Your task to perform on an android device: In the Hopper app, search for Essex house Hotel in Miami from August 25–23 to August 30–23.
Image 0: 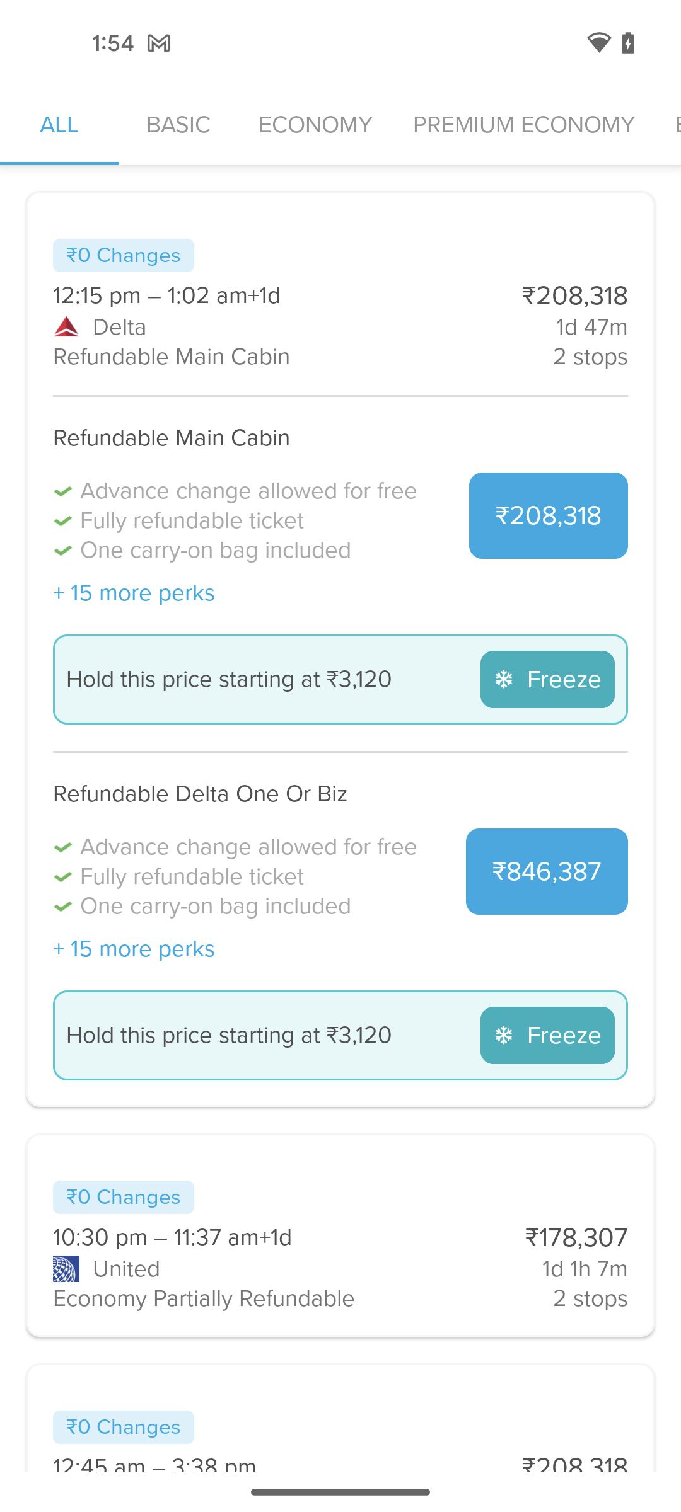
Go back to the previous page
Step 0: press back button
Image 1: 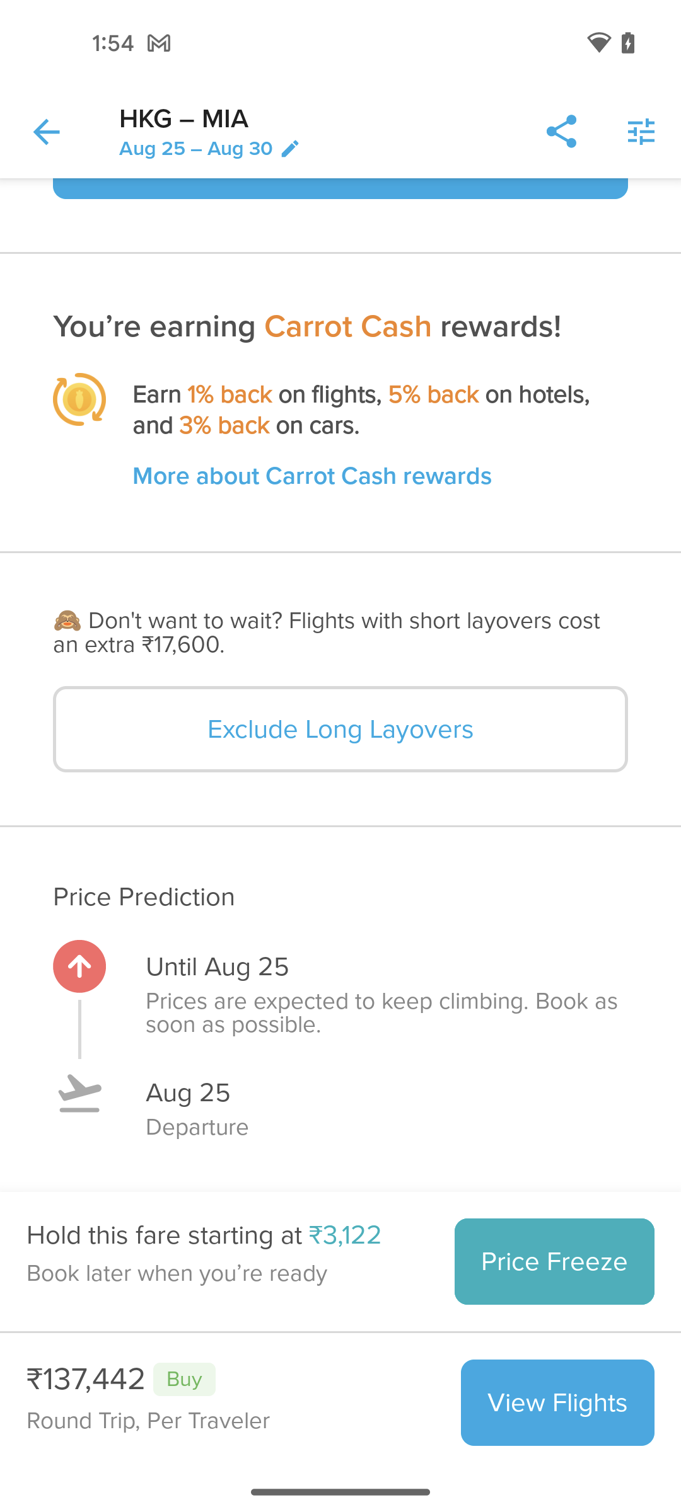
Go back to the previous page
Step 1: press back button
Image 2: 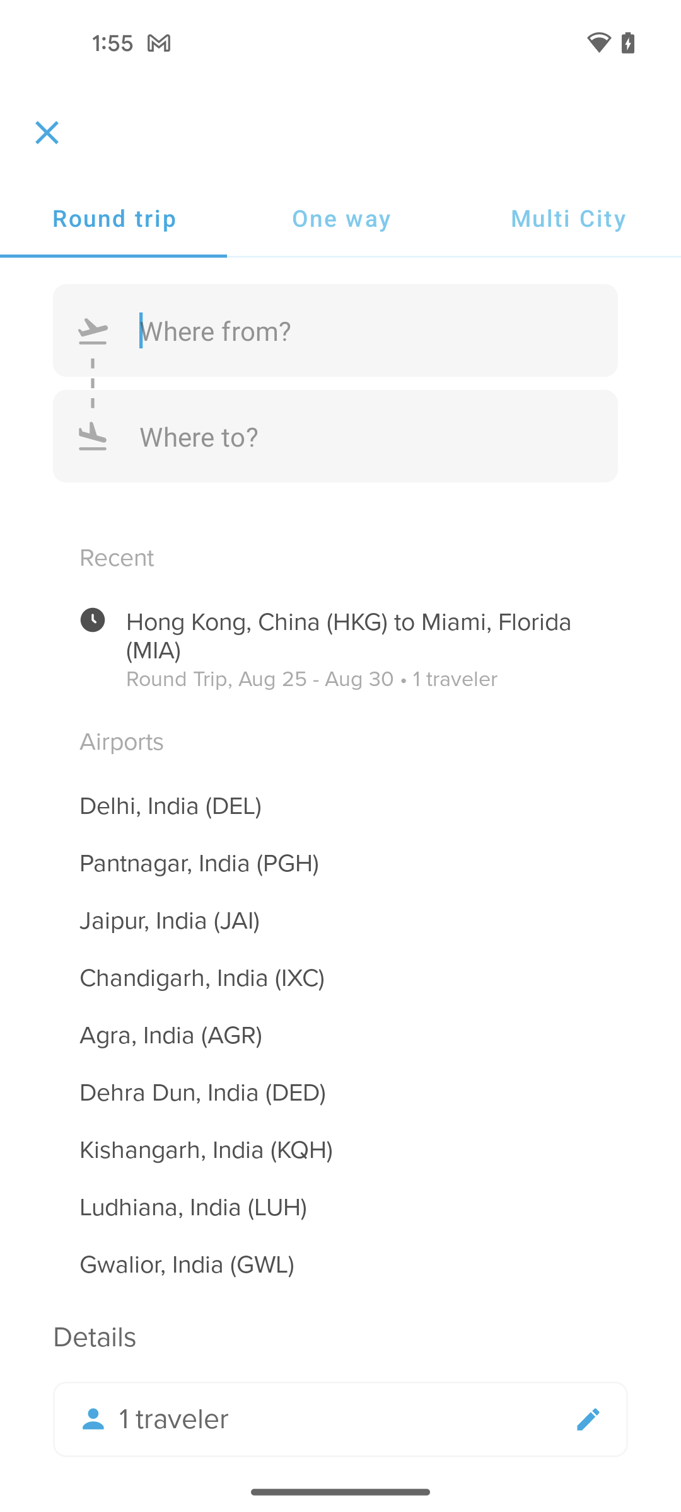
Go back to the previous page
Step 2: press back button
Image 4: 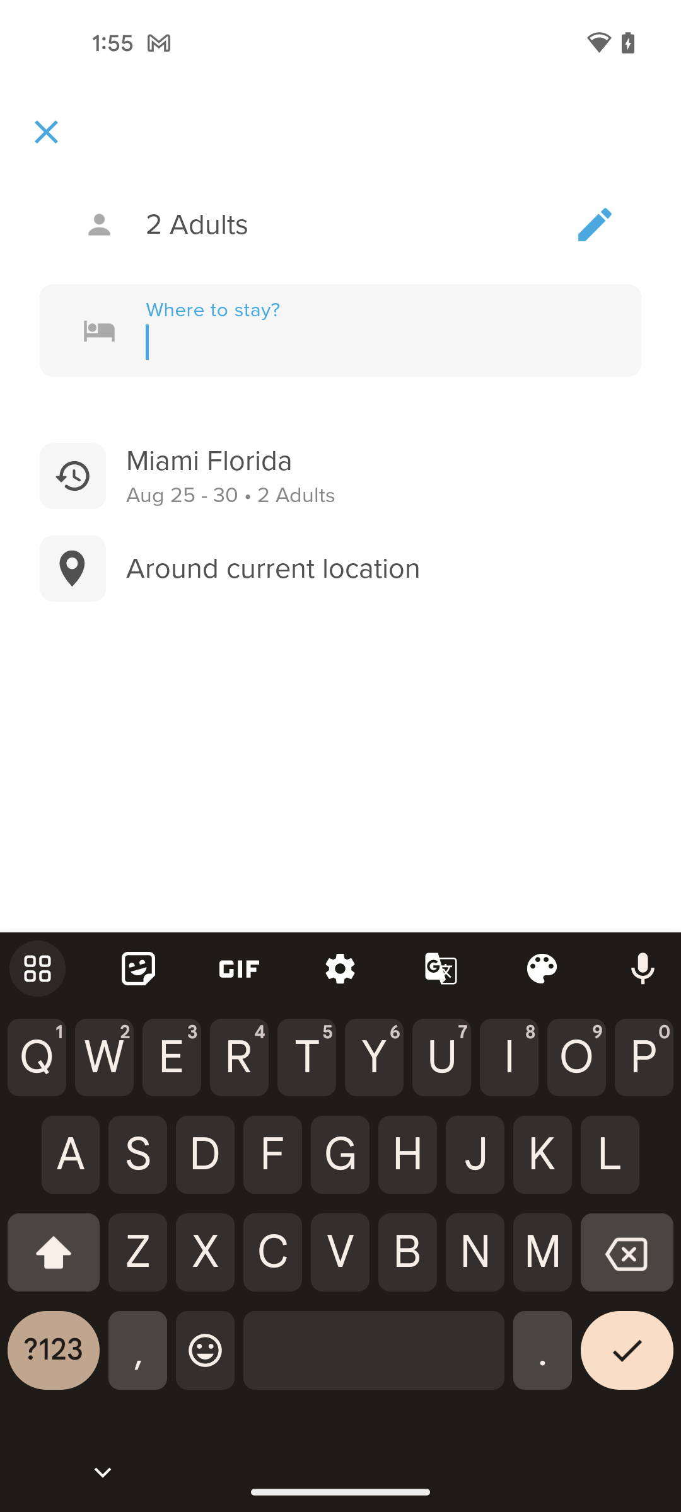
Search for miami florida
Step 4: type "miami florida"
Image 5: 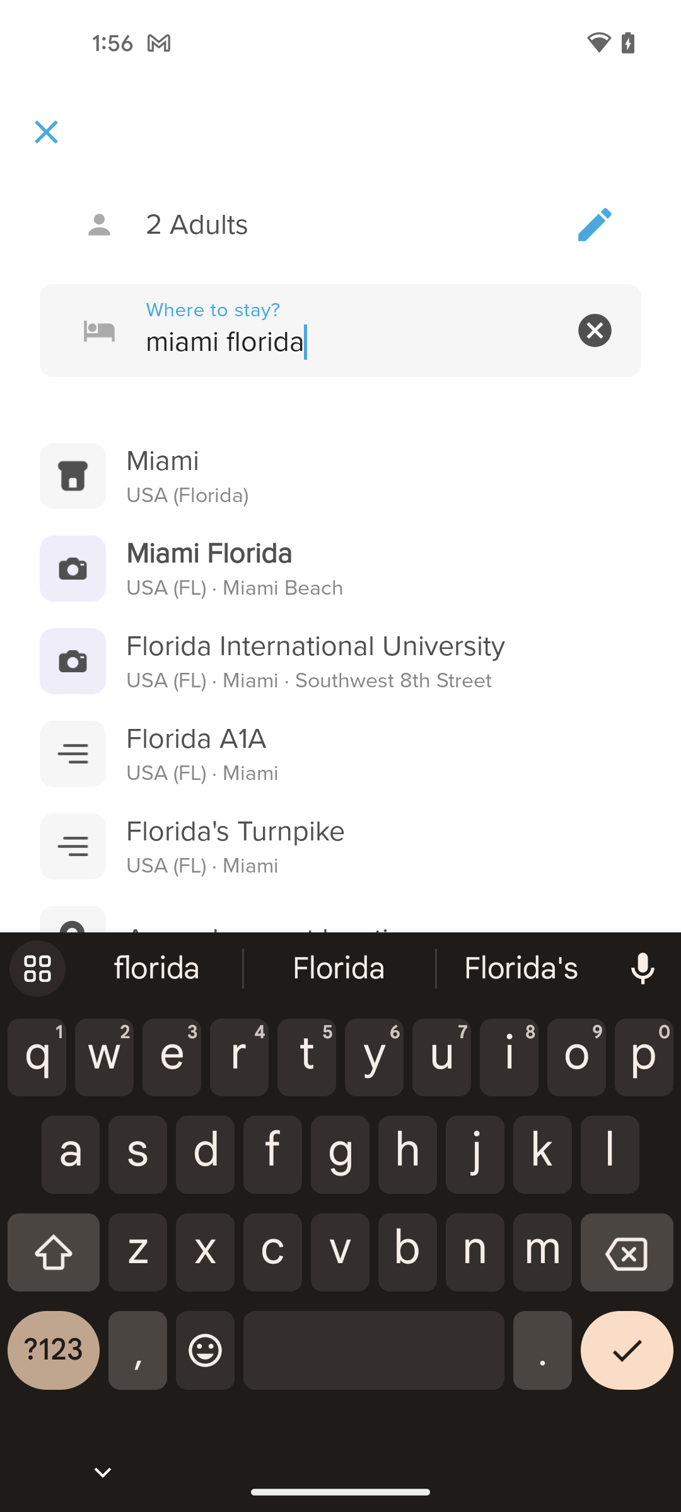
Select the second search result
Step 5: click (383, 553)
Image 6: 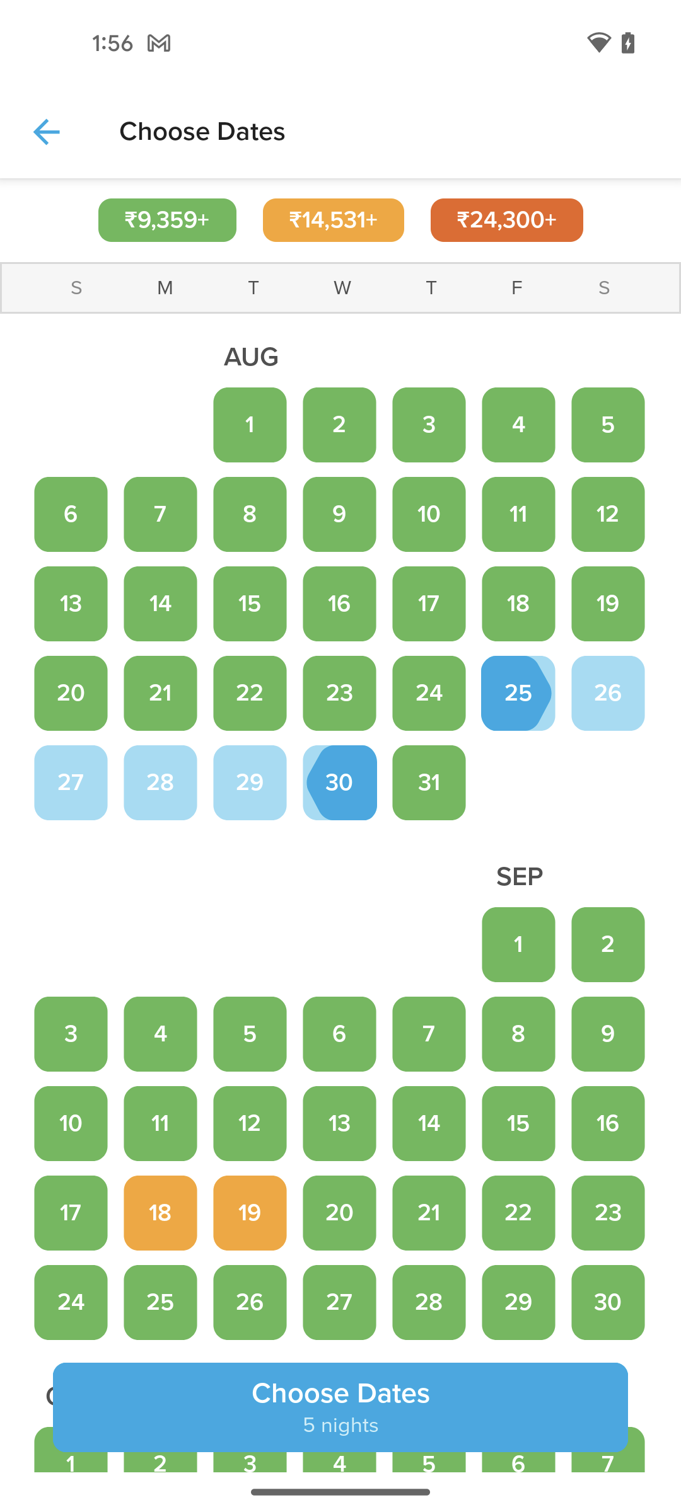
Select the check in date 25 august
Step 6: click (518, 693)
Image 7: 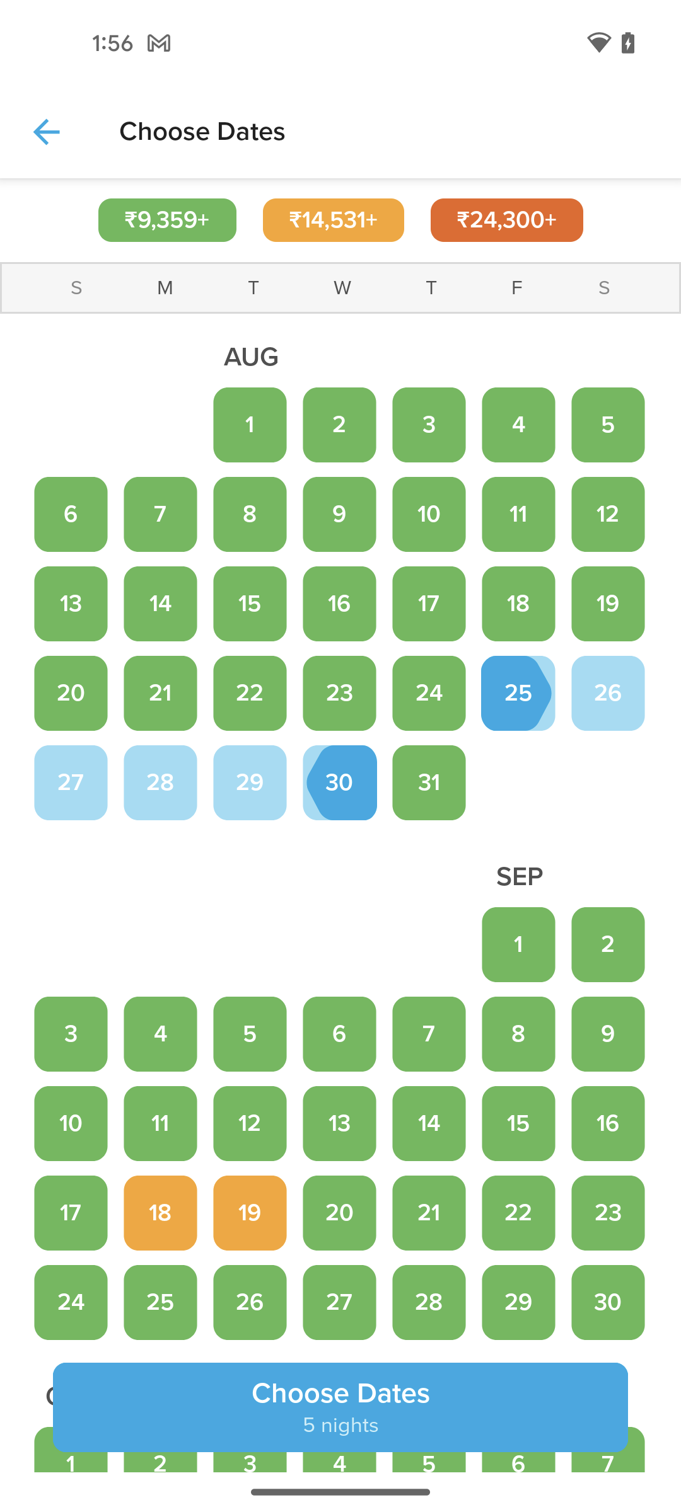
Select the check out date 30 august
Step 7: click (339, 782)
Image 8: 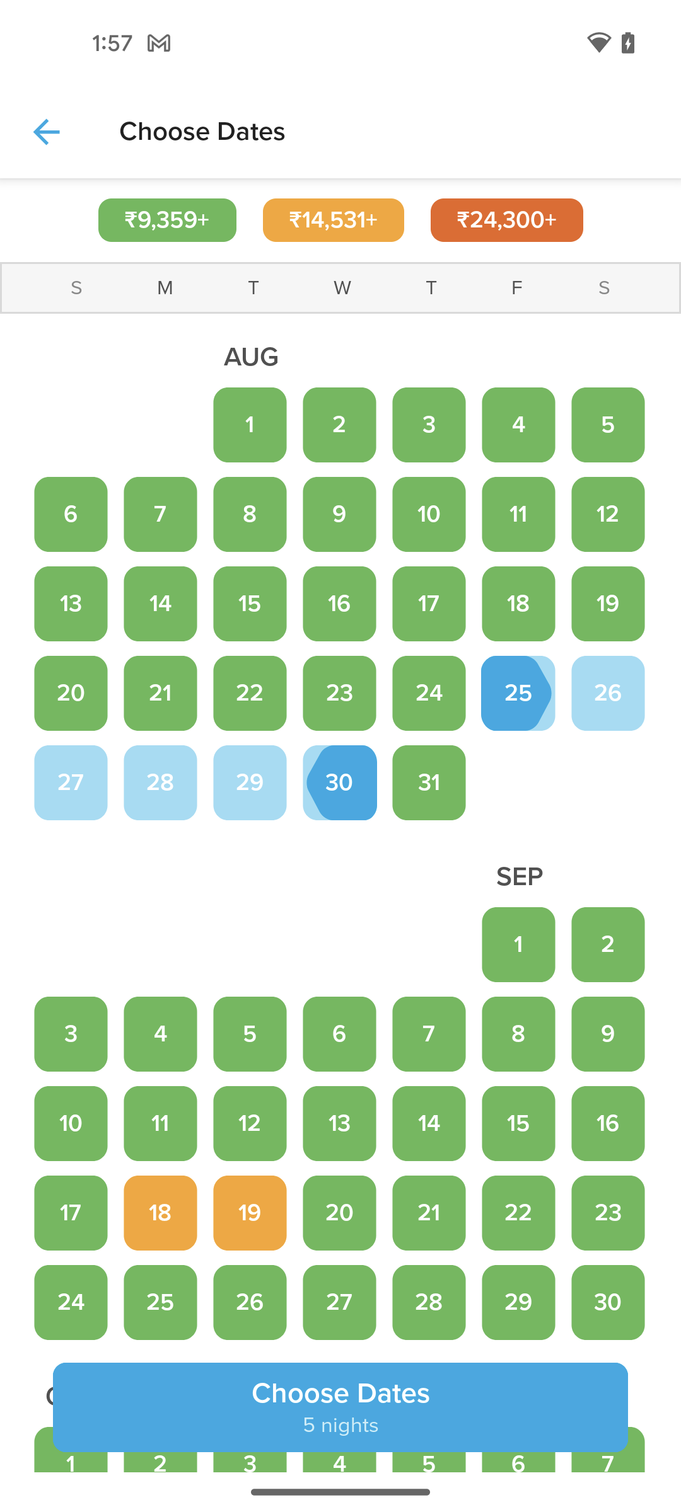
Click on the choose dates button
Step 8: click (340, 1394)
Image 9: 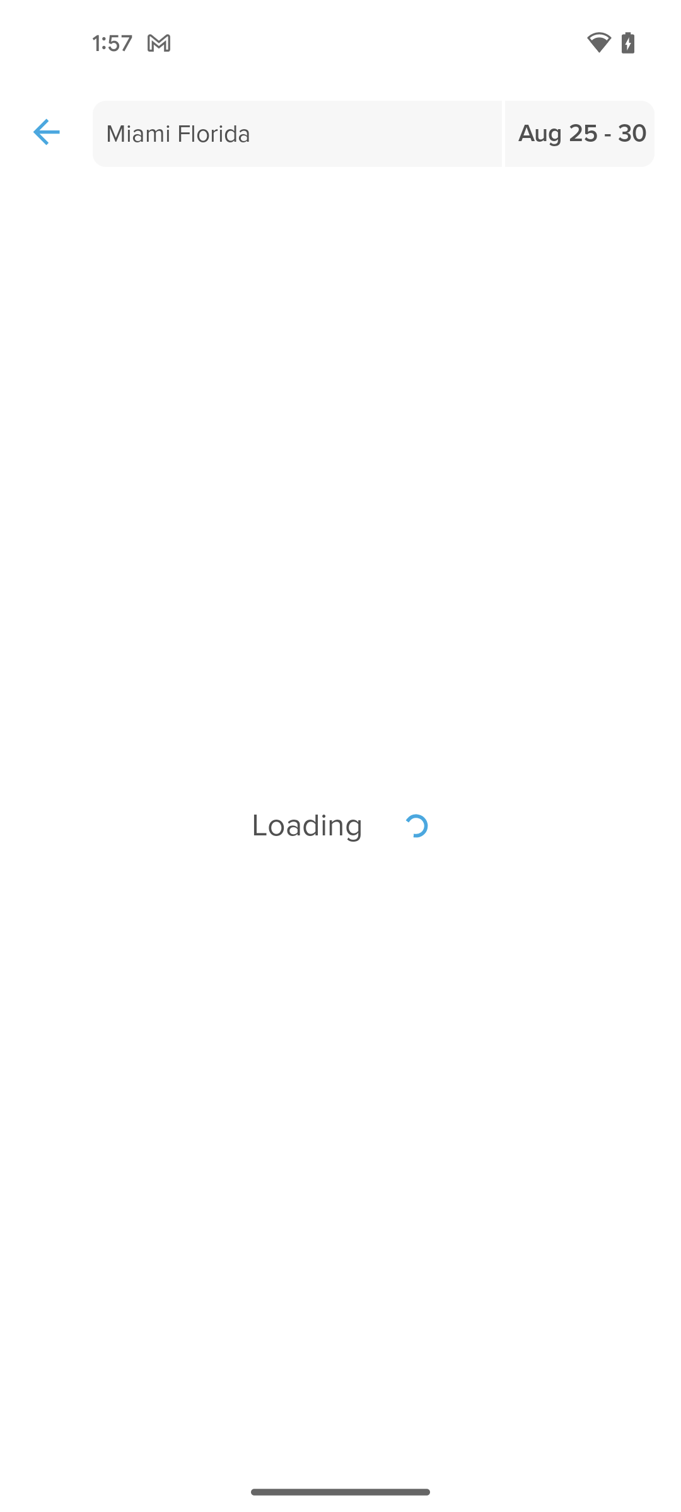
Click on the choose dates button
Step 9: wait
Image 10: 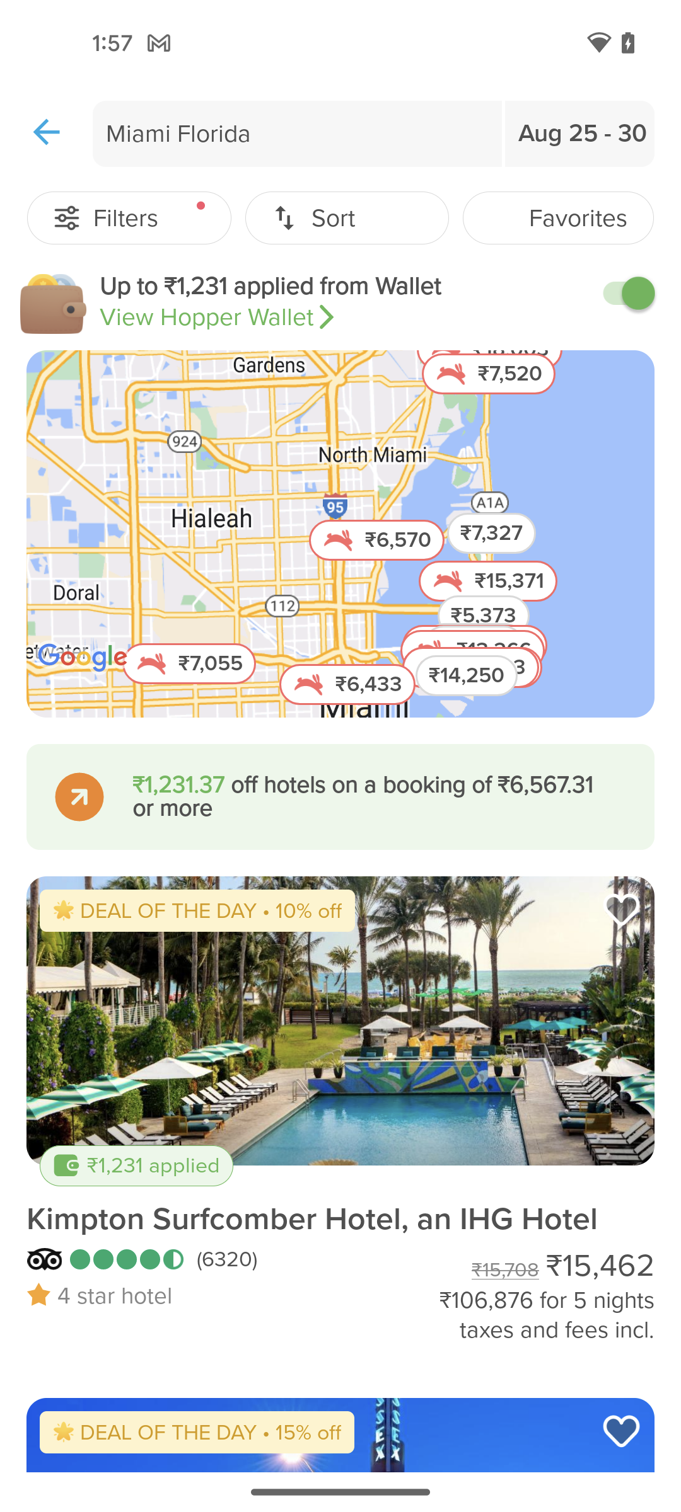
Swipe up to view the Essex house Hotel
Step 10: scroll down
Image 11: 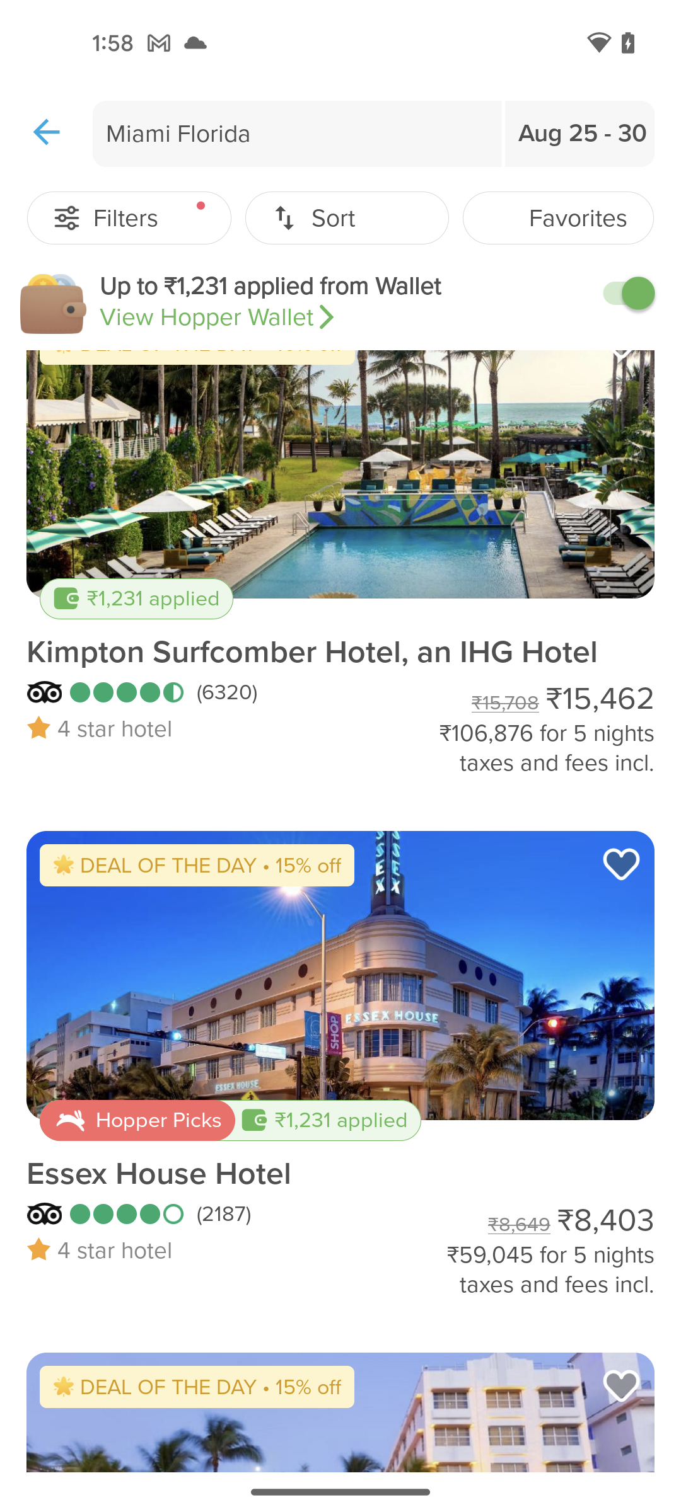
Click on the Essex house Hotel
Step 11: click (340, 975)